Your task to perform on an android device: Jane wants to cook some dessert and wants my suggestion So , share the Bake Tofu Cheesecake recipe with her at janedbwpersonatest@gmail.com in the All Recipe app.
Image 0: 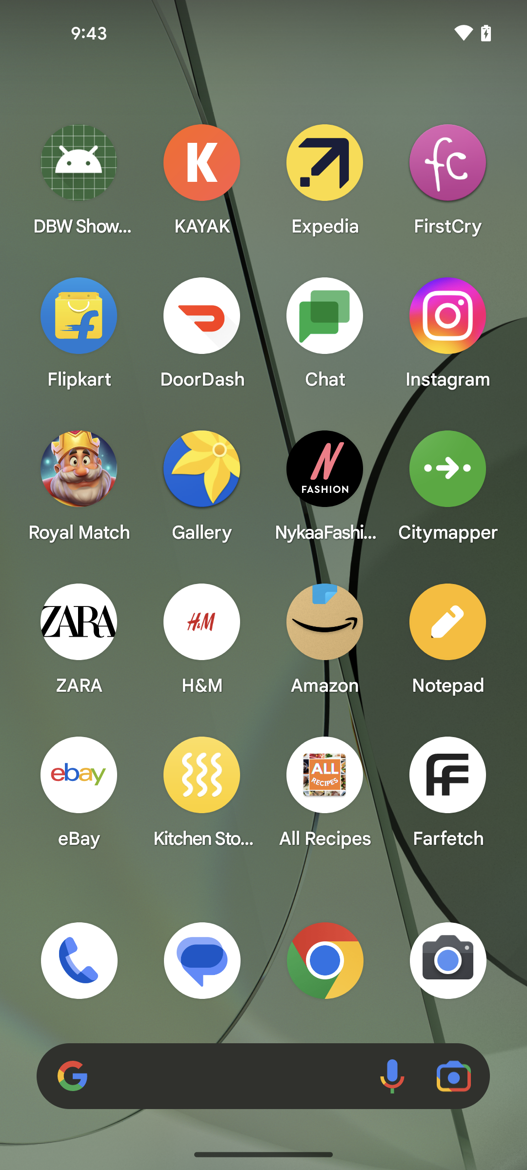
Open the All Recipe app
Step 0: open app "All Recipes"
Image 1: 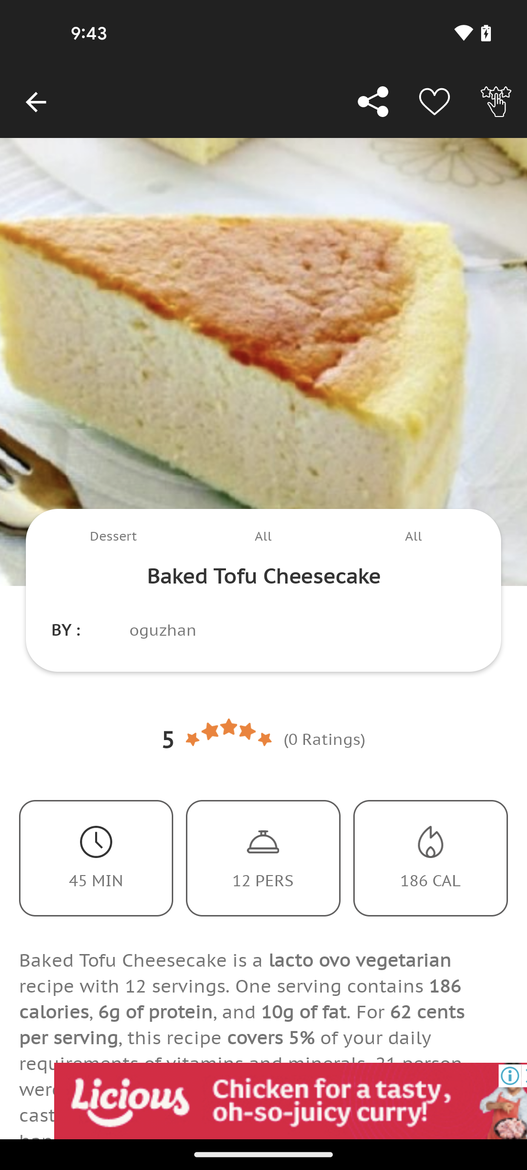
Click on the Share button at the top of the screen
Step 1: click (373, 102)
Image 2: 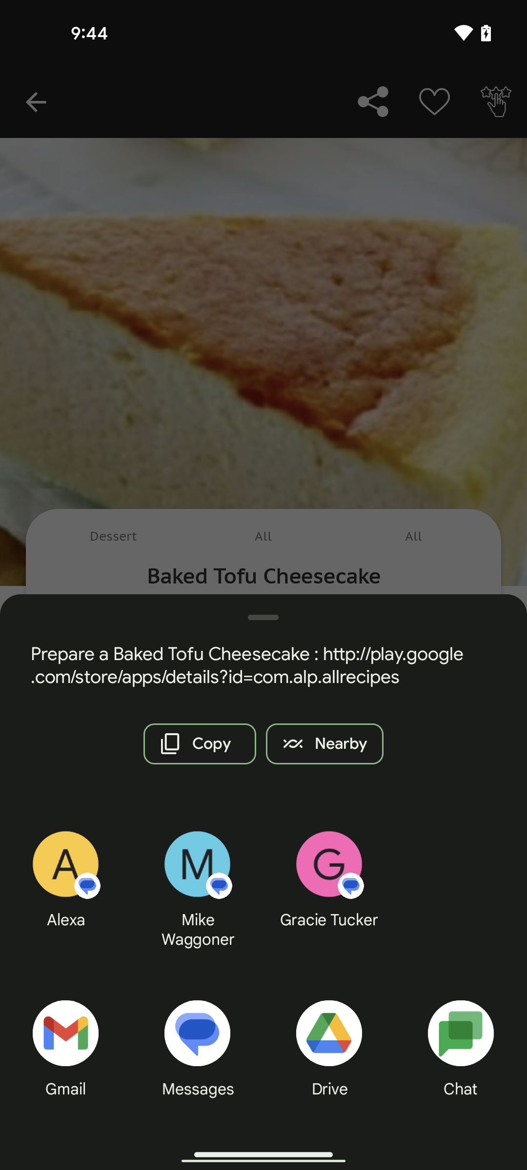
Select Gmail for sharing the recipe
Step 2: click (68, 1046)
Image 3: 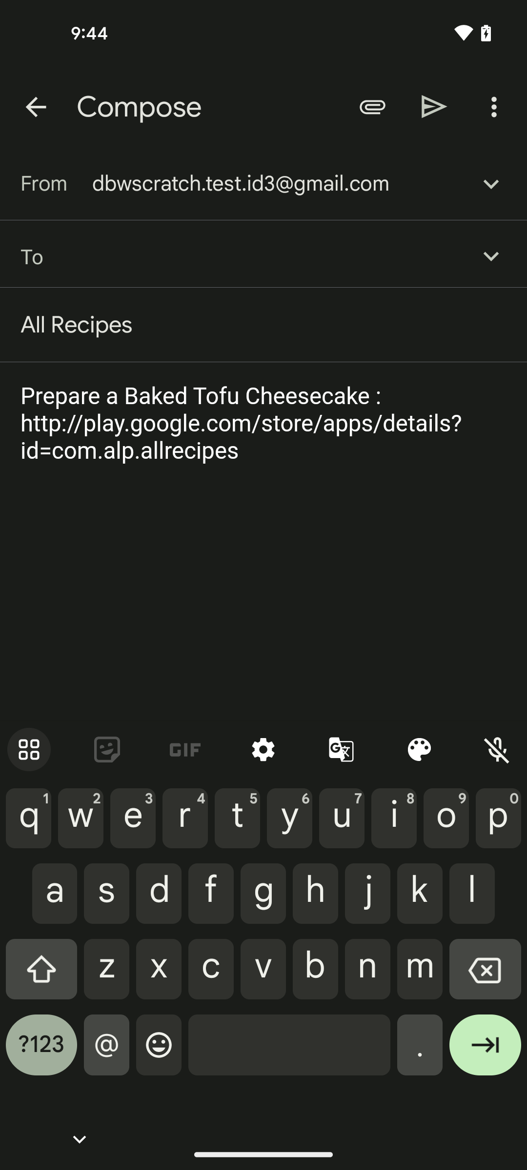
Enter the janedbwpersonatest@gmail.com as the recipient mail id in the recipient mail id tab
Step 3: type "janedbwpersonatest@gmail.com"
Image 4: 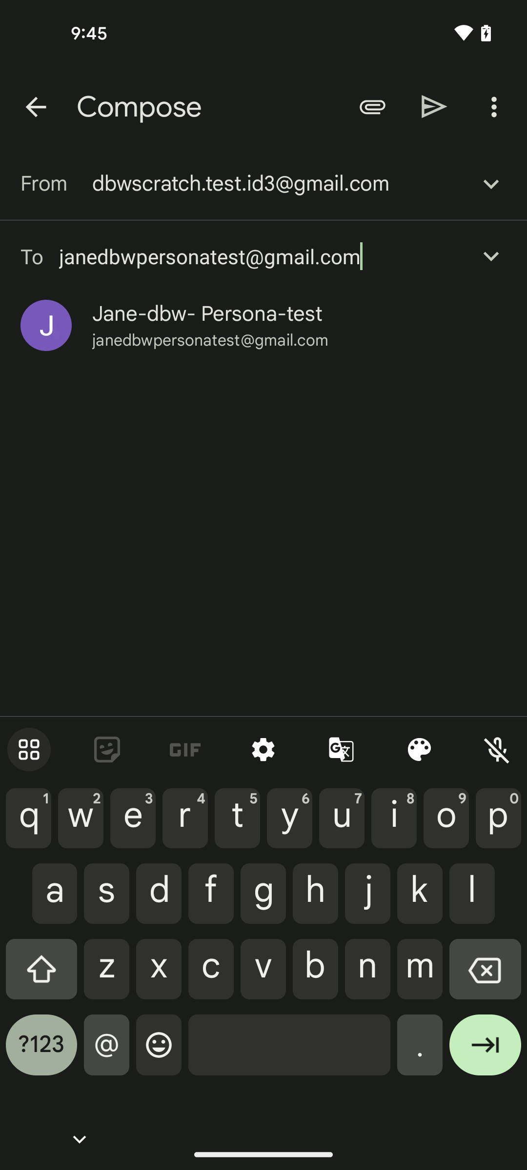
Select the resulted mail id 
Step 4: click (207, 313)
Image 5: 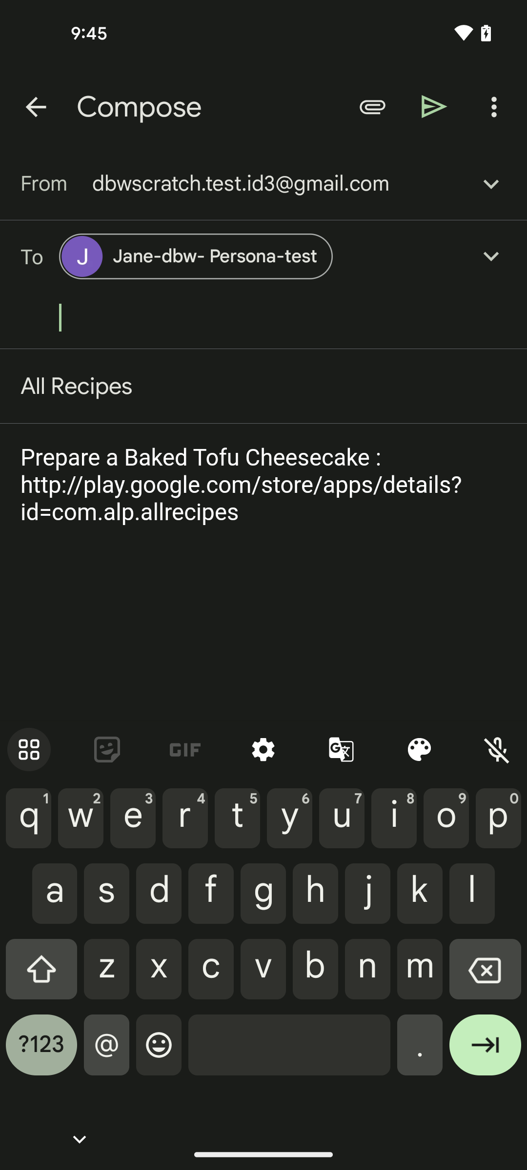
Click on the Send button at the top of the screen
Step 5: click (434, 106)